Your task to perform on an android device: I want to see flowers to give to my friend Abdul Karim on 21st of December on his birthday on the Ferns And Petals app.
Image 0: 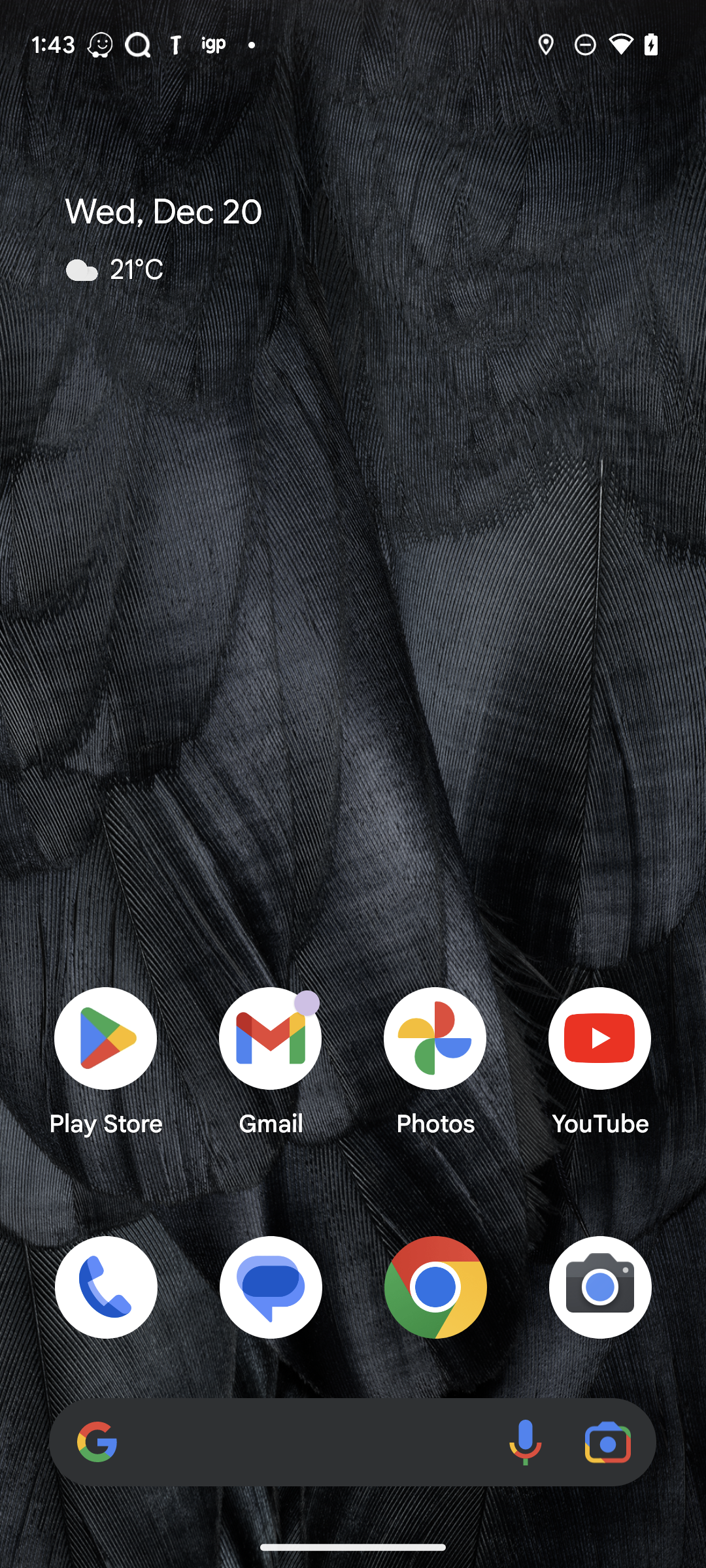
Open the Ferns And Petals app.
Step 0: open app "Ferns N Petals"
Image 1: 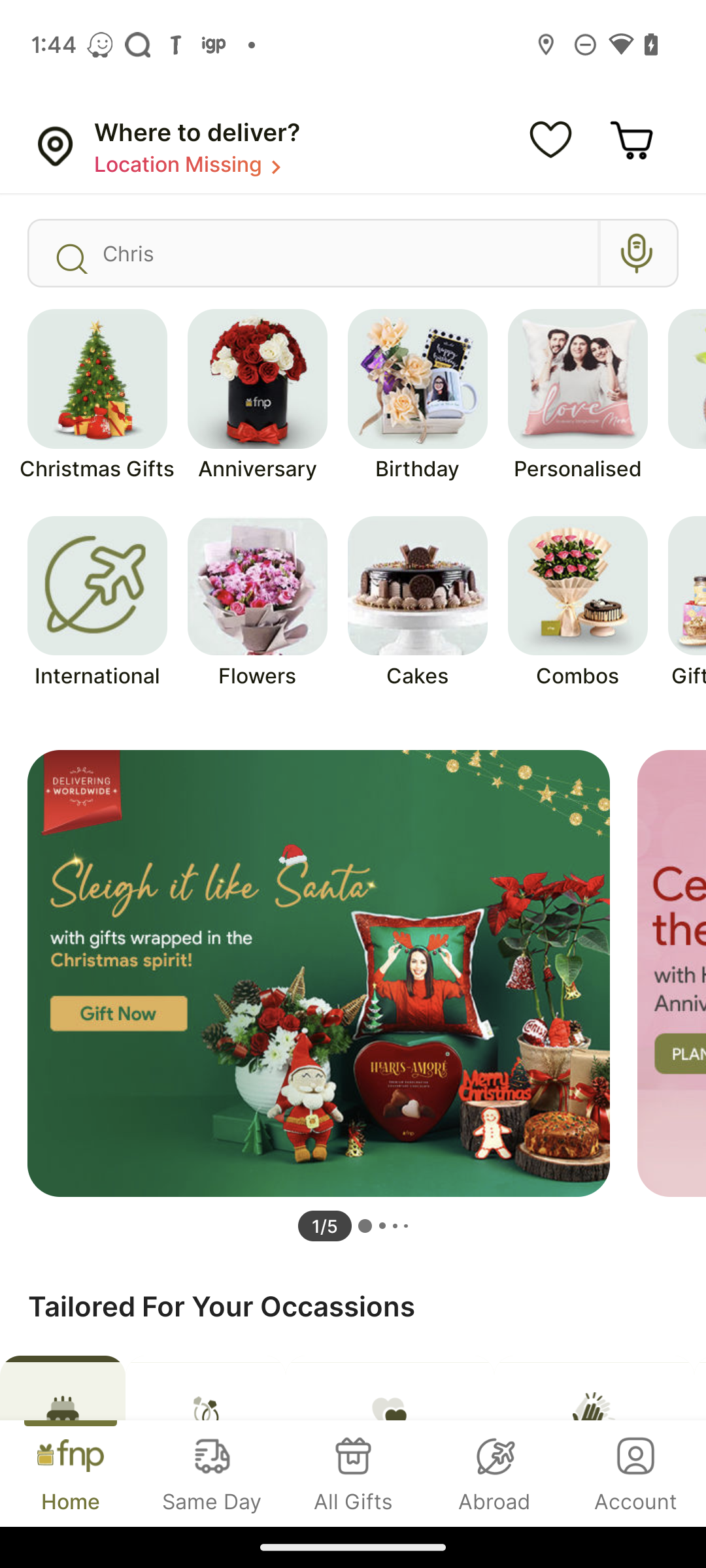
Click on the birthday option.
Step 1: click (418, 409)